Your task to perform on an android device: Open the ticktick app and export the Shimla tour reminder in note format.
Image 1: 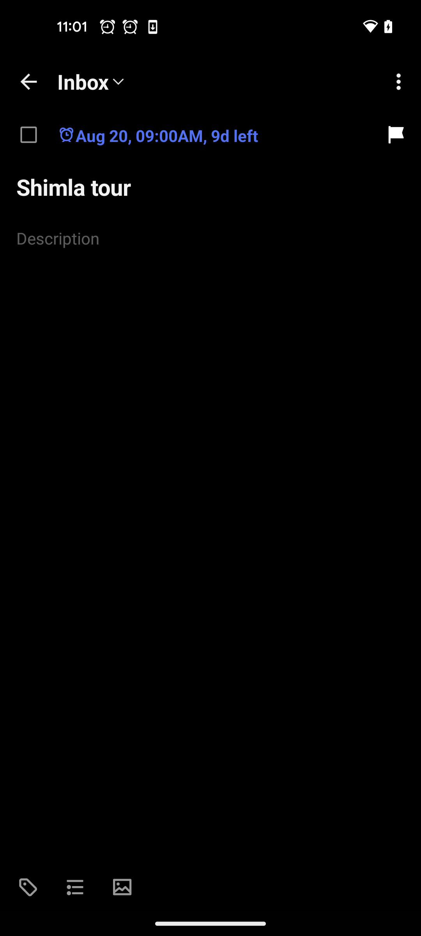
Tap on the three dots icon at the top right corner of the screen
Step 1: click (398, 81)
Image 2: 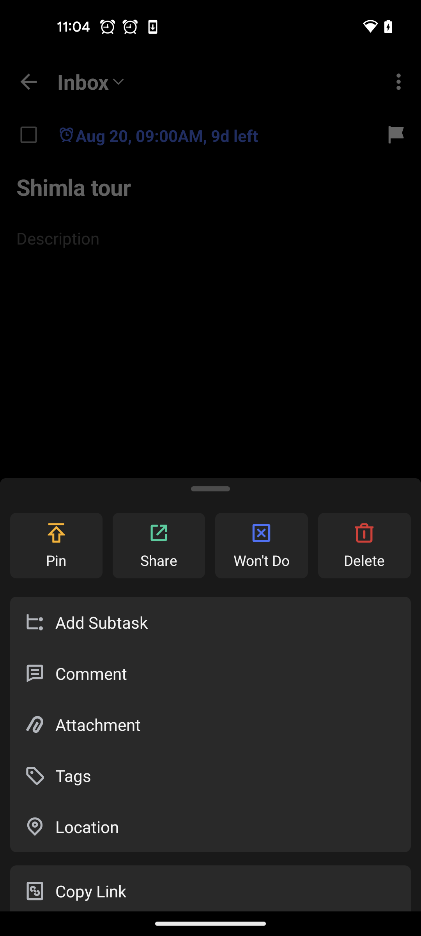
Swipe up to view the convert to note option
Step 2: scroll down
Image 3: 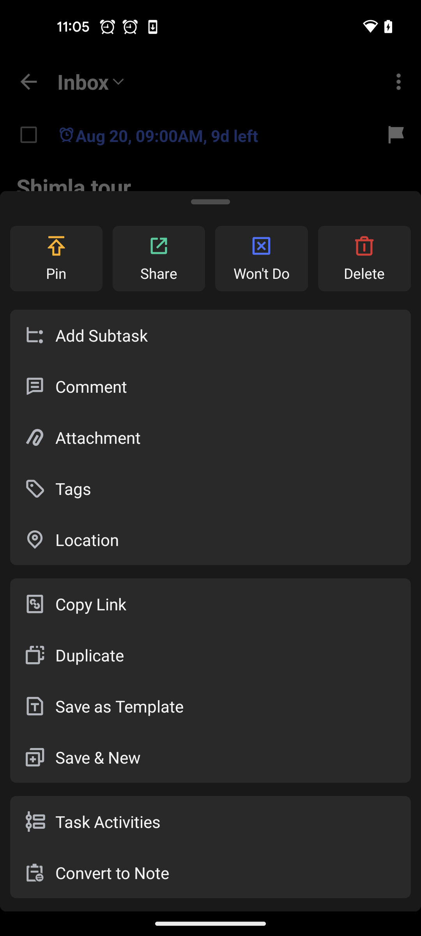
Tap on the Convert to note option
Step 3: click (112, 872)